Your task to perform on an android device: View the property price 4500 near by Centerport Beach.
Image 0: 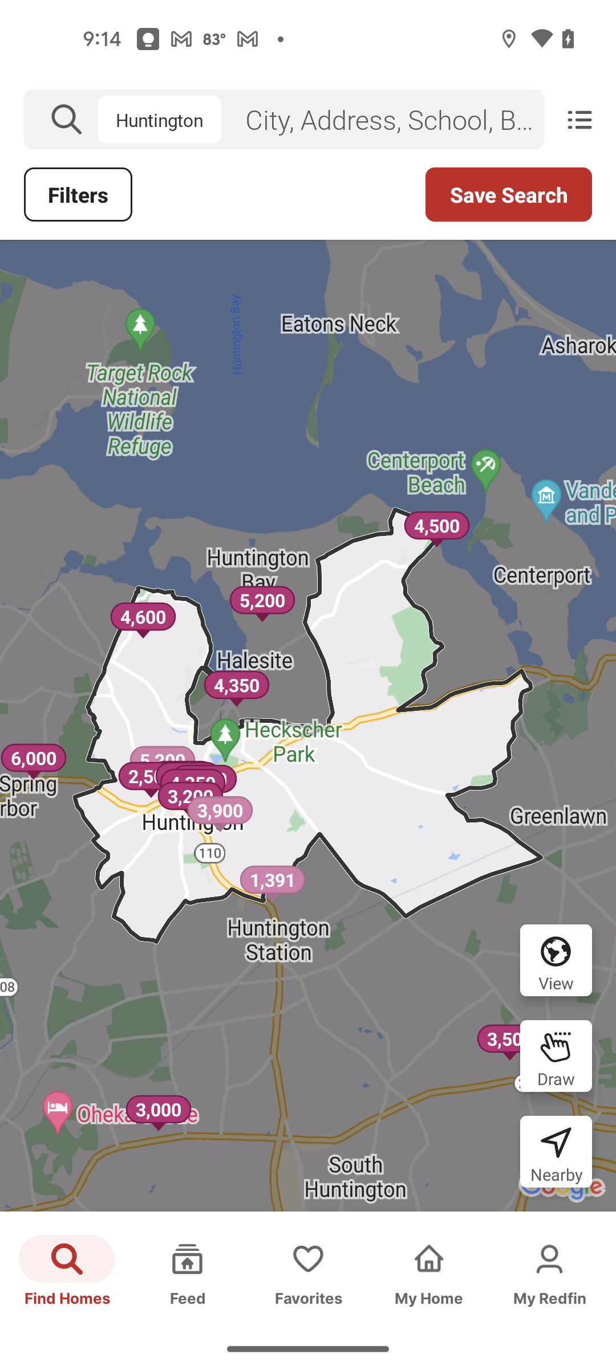
Click on the 4500 price near by Centerport Beach
Step 0: click (437, 525)
Image 1: 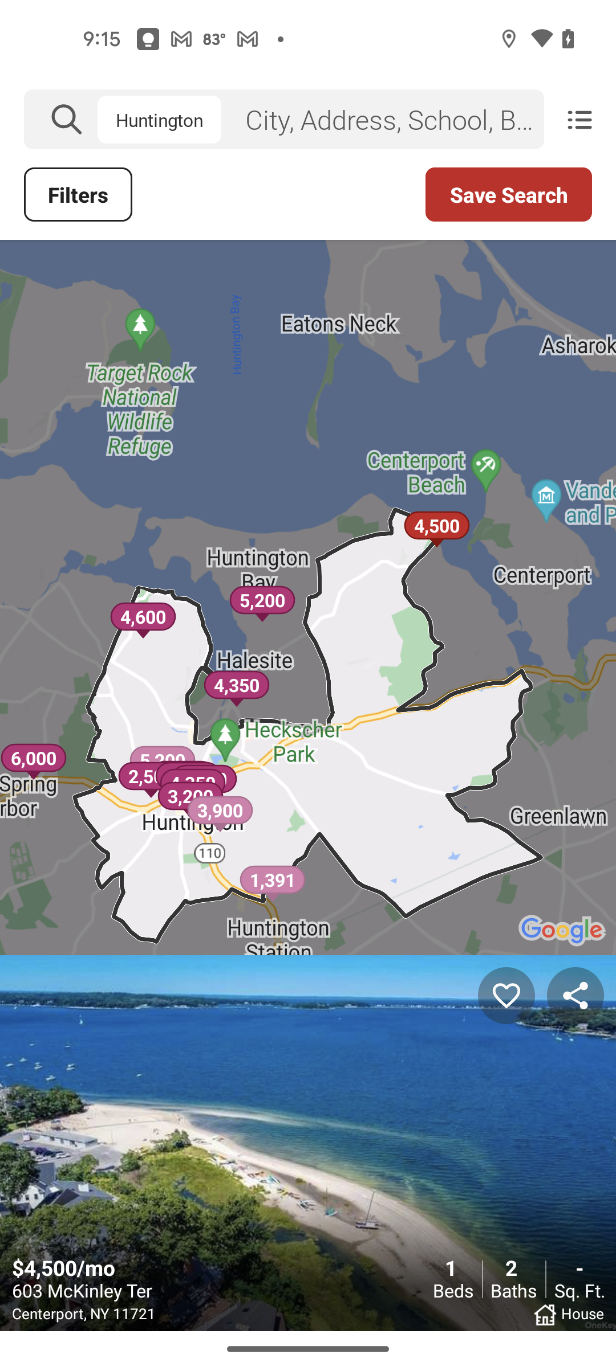
Swipe up to view full property 
Step 1: scroll down
Image 2: 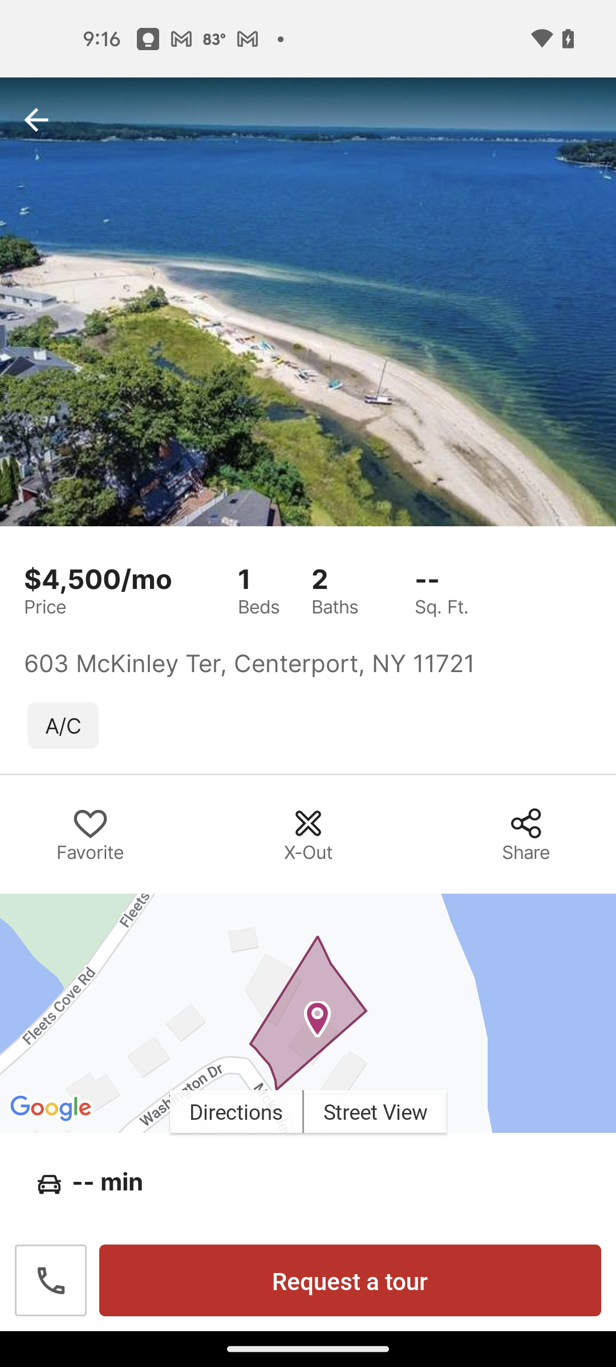
Scroll down to view more
Step 2: scroll down
Image 3: 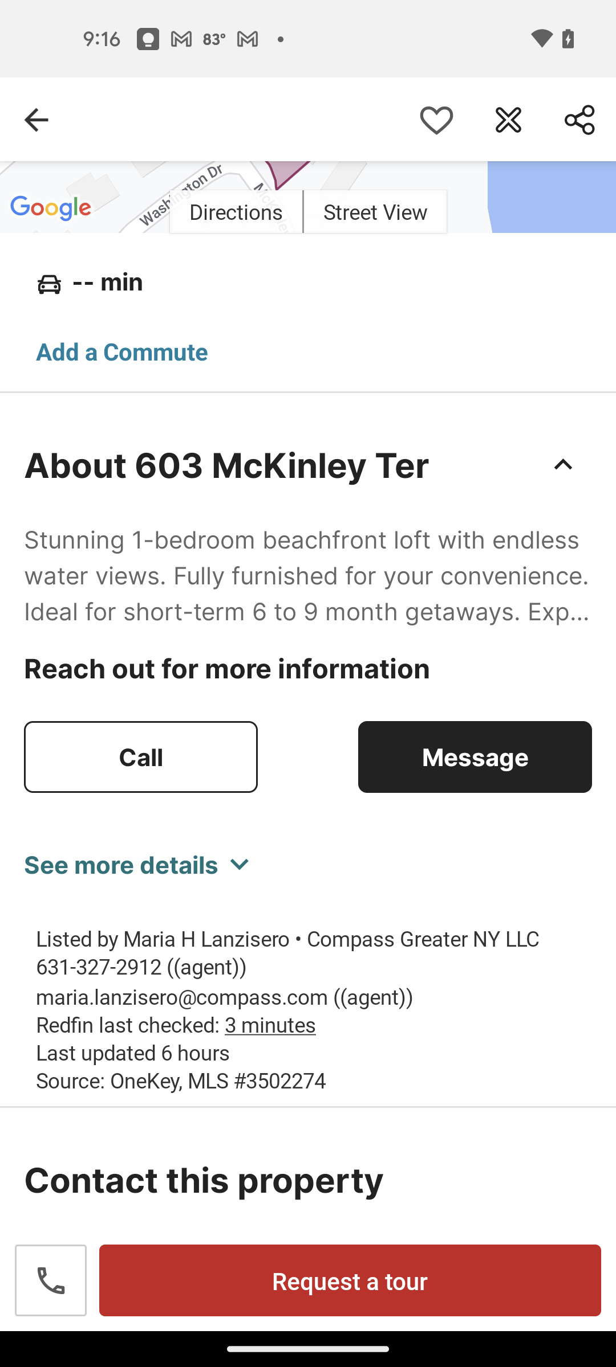
Click on the See more details
Step 3: click (308, 864)